Your task to perform on an android device: I want to create a new document with the title New project in the Google Docs app.
Image 0: 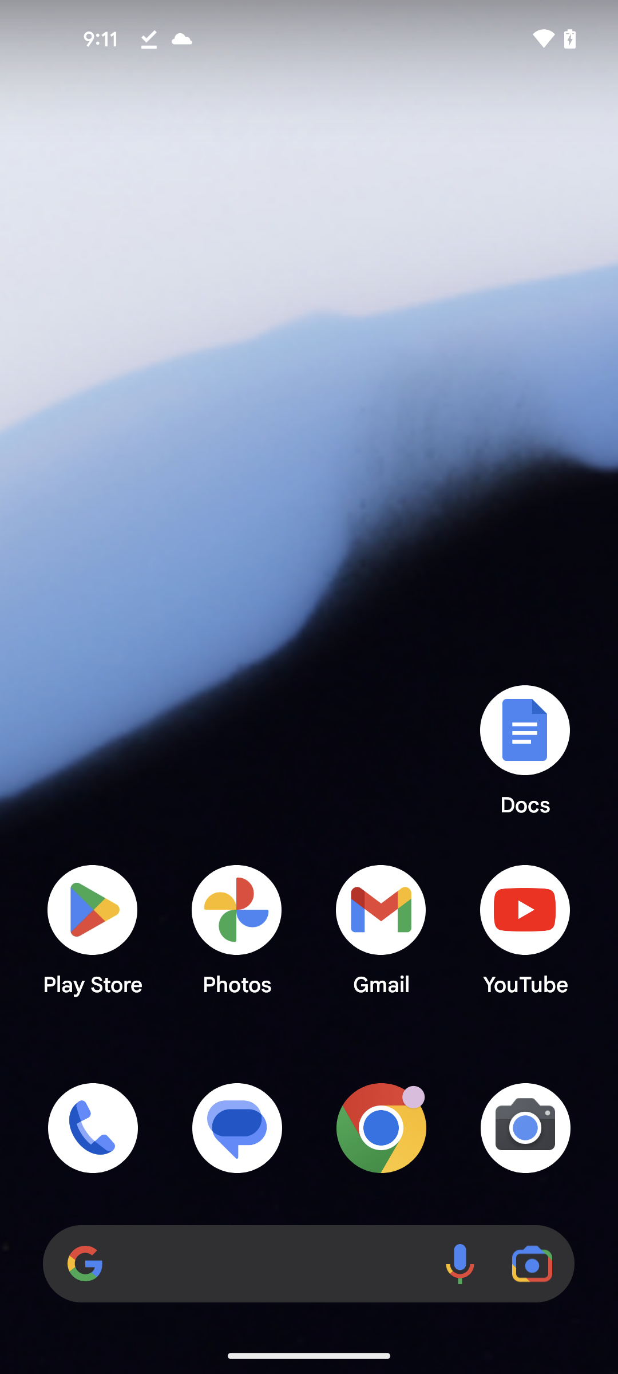
open the Google Docs app
Step 0: open app "Docs"
Image 1: 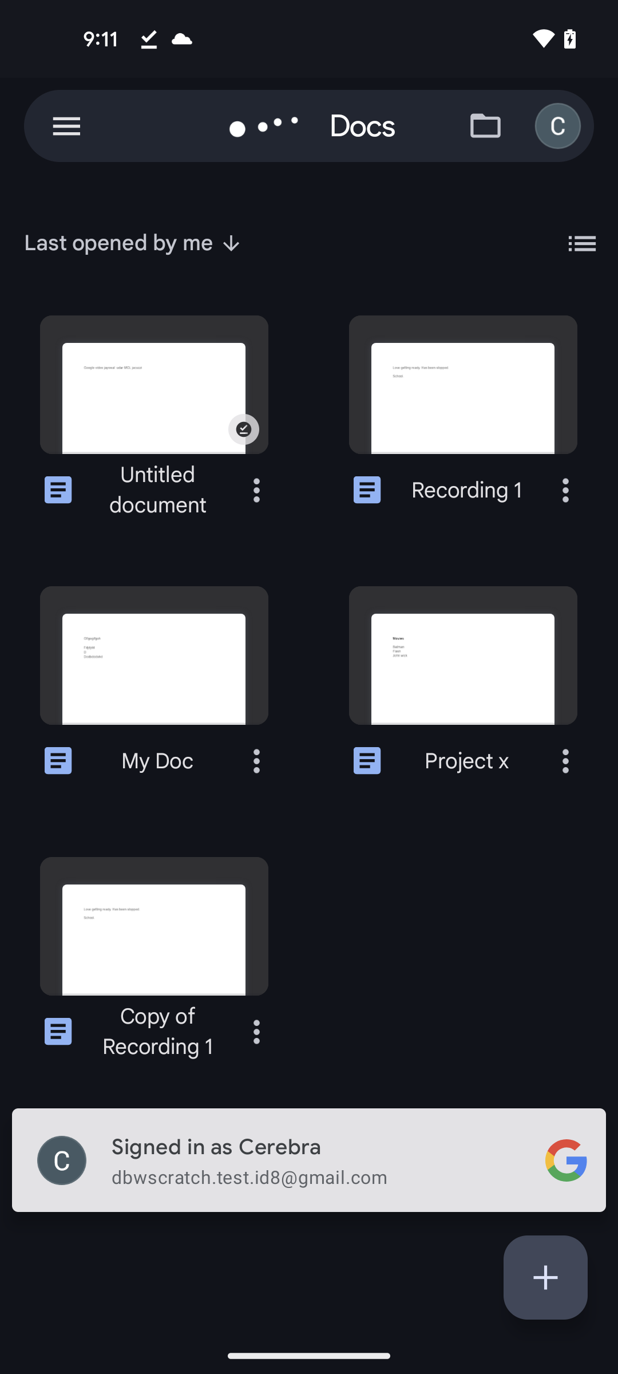
open the Google Docs app
Step 1: wait
Image 2: 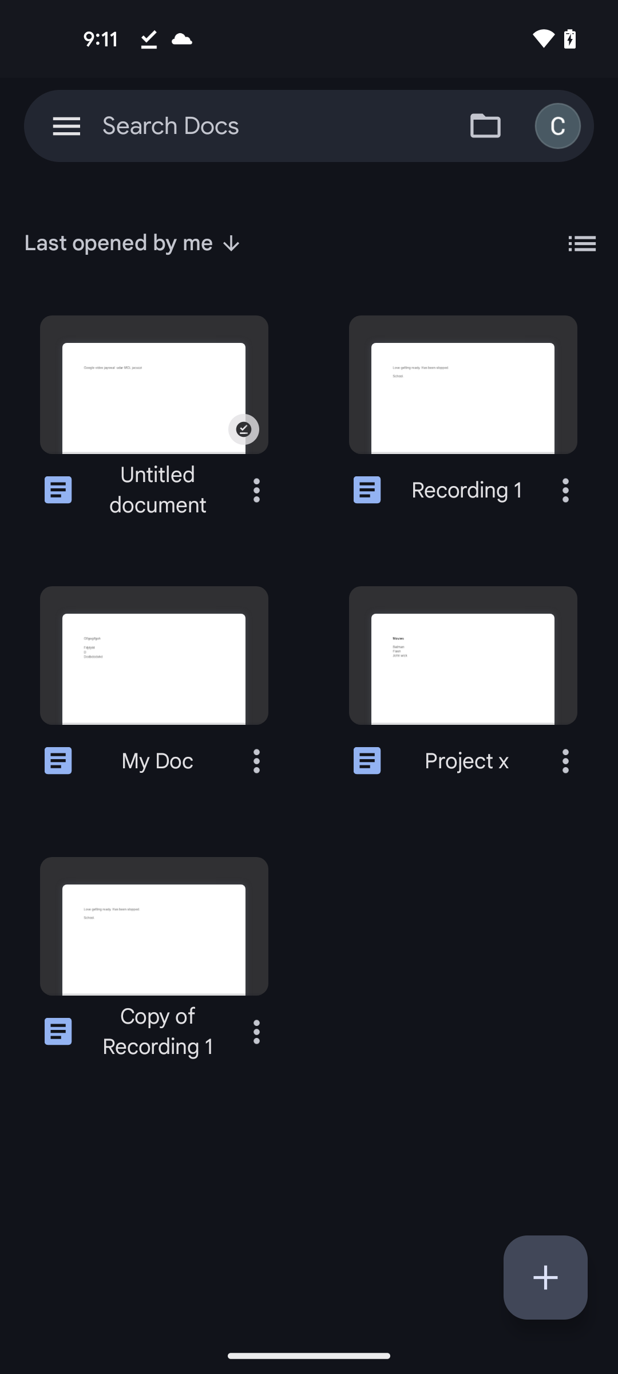
click on add icon
Step 2: click (545, 1277)
Image 3: 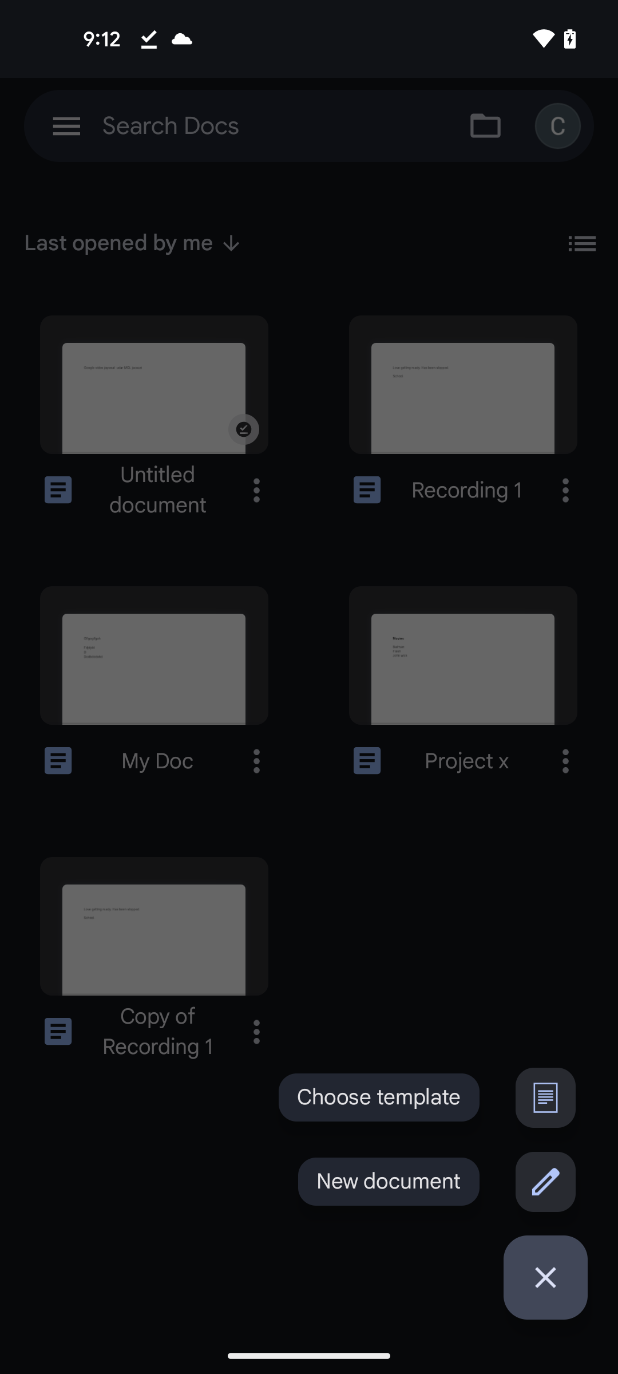
click on New document option
Step 3: click (389, 1181)
Image 5: 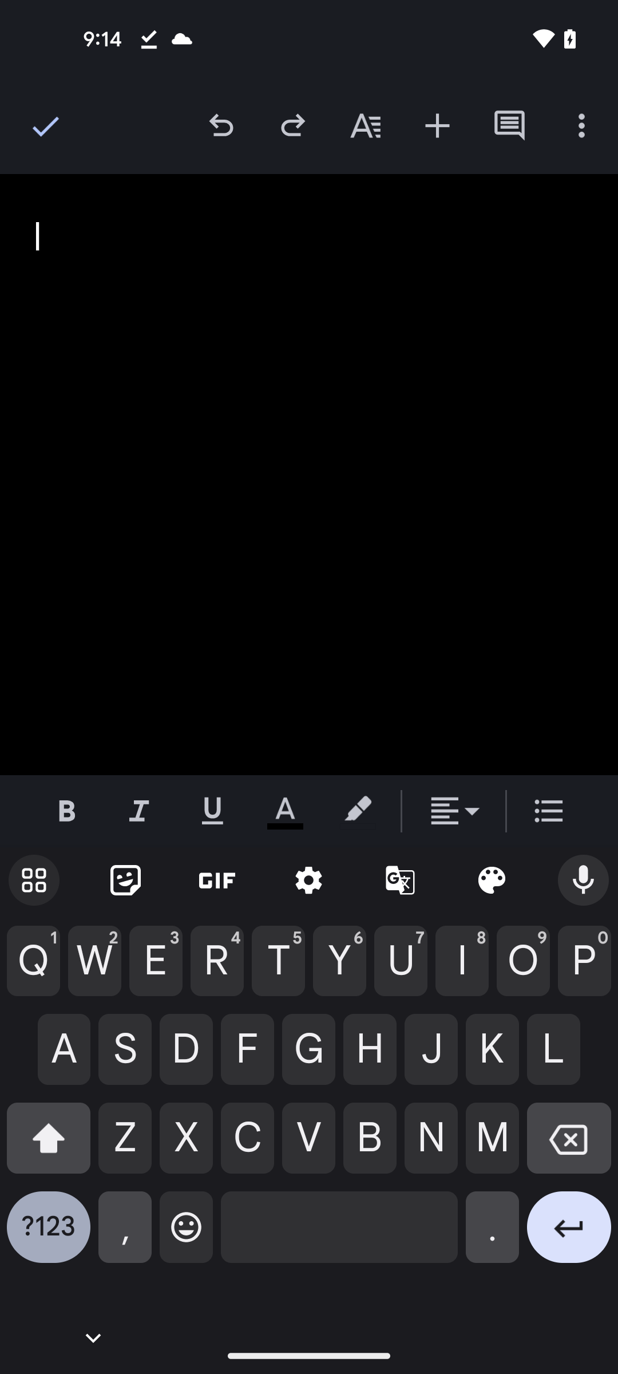
type New Project
Step 5: type "New Project"
Image 6: 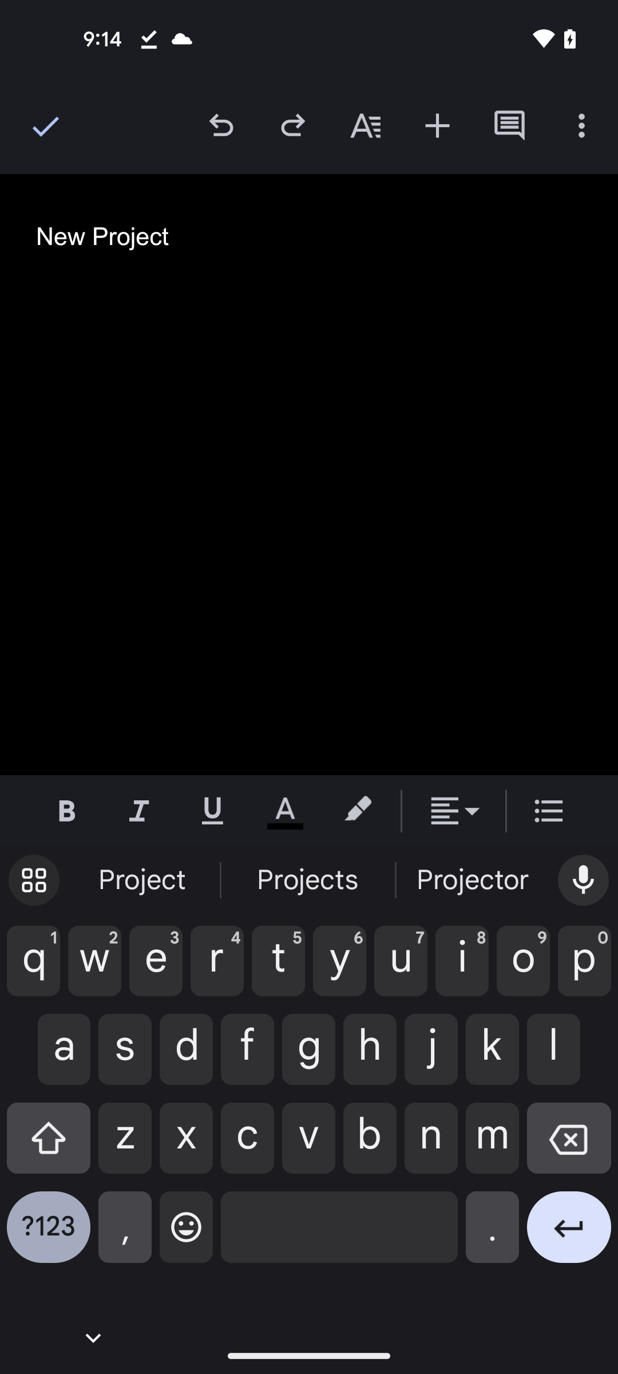
click on tick icon
Step 6: click (42, 125)
Image 7: 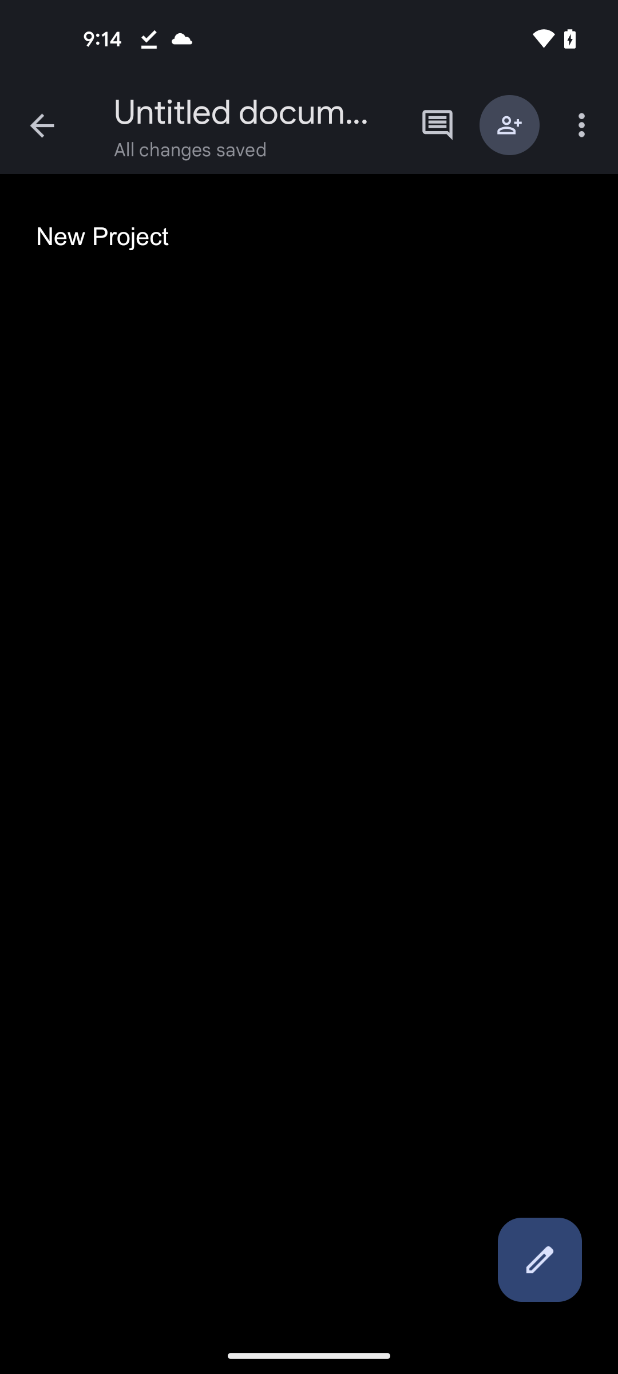
click on the title section at the top of the screen
Step 7: click (243, 112)